Your task to perform on an android device: Mark as saved to the Cerebra Research Business Meeting with the Clients email.
Image 1: 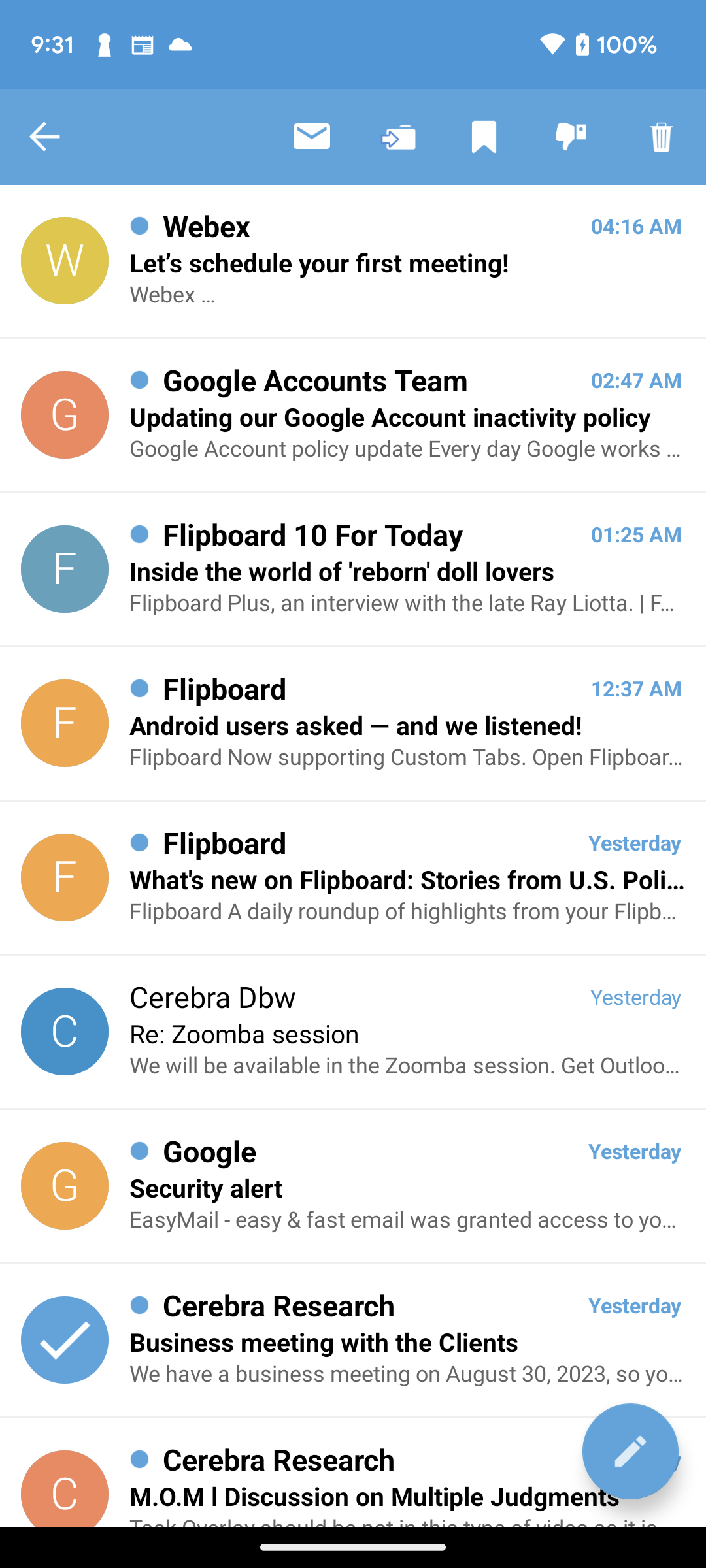
Click on the save icon at the top of the screen to save this email
Step 1: click (484, 137)